Your task to perform on an android device: I'd want to see the Sparx SL-170 Running Shoes for Women details in the Flipkart app.
Image 0: 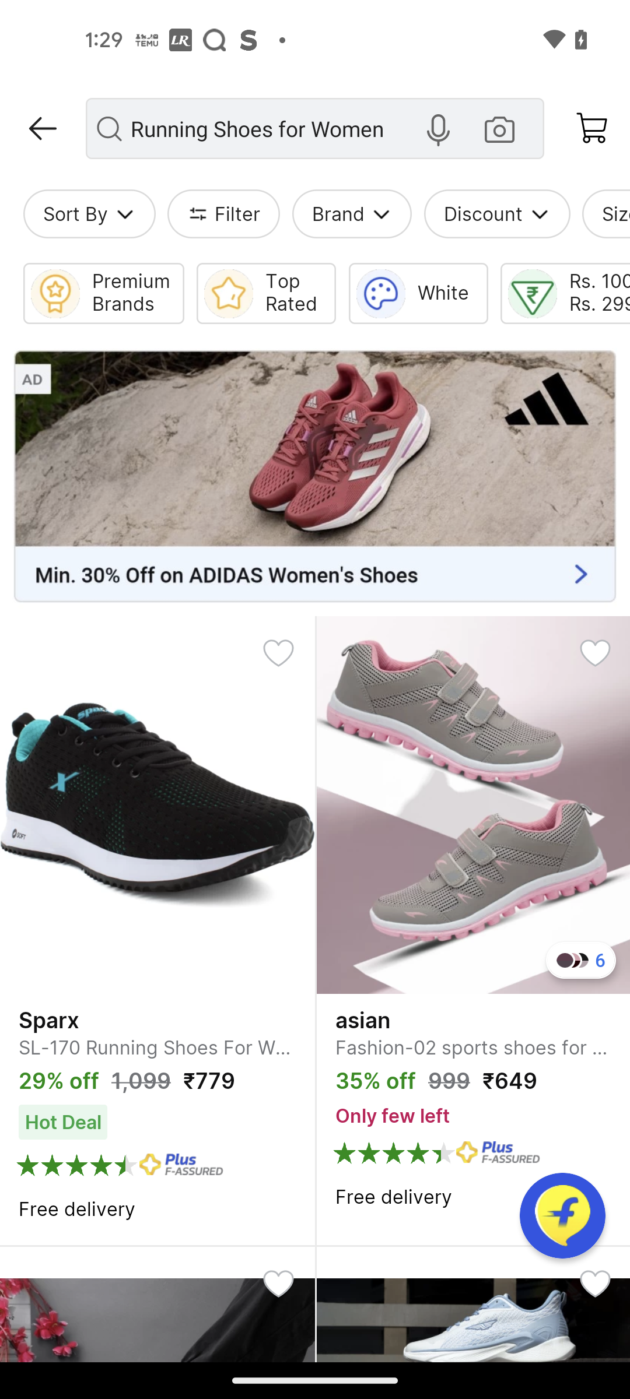
Open the Sparx SL-170 Running Shoes for Women
Step 0: click (97, 875)
Image 1: 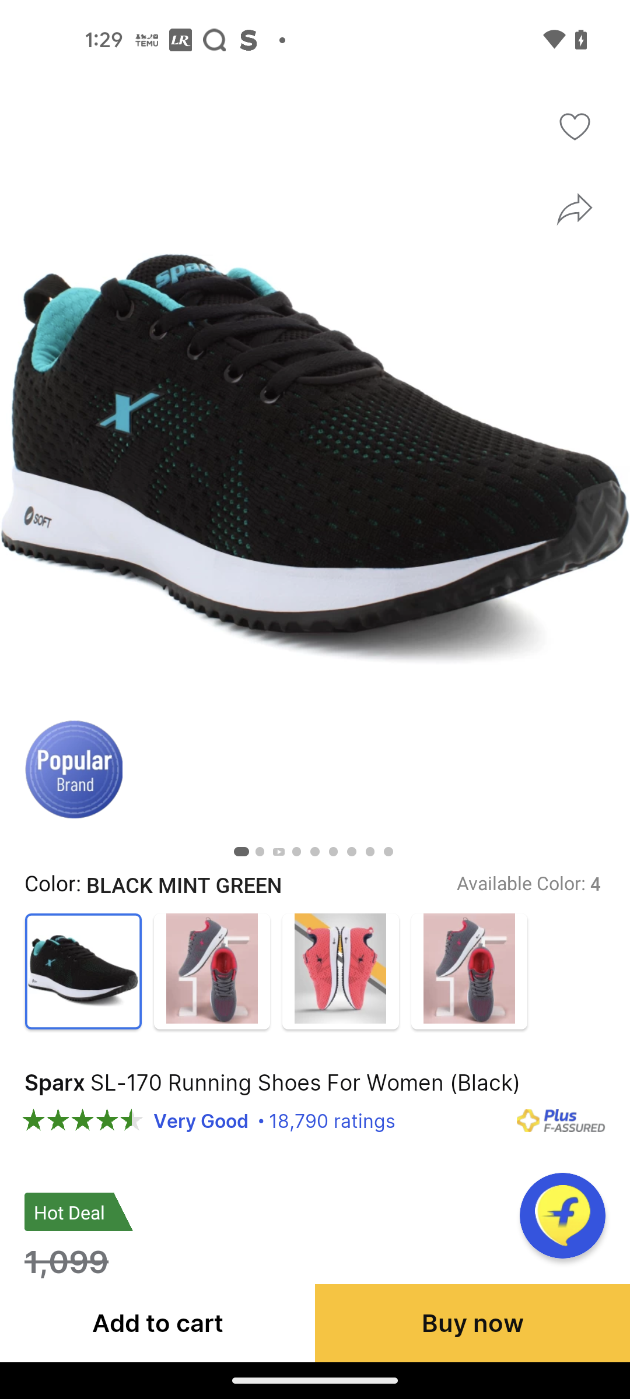
Swipe up to view the product details
Step 1: scroll down
Image 2: 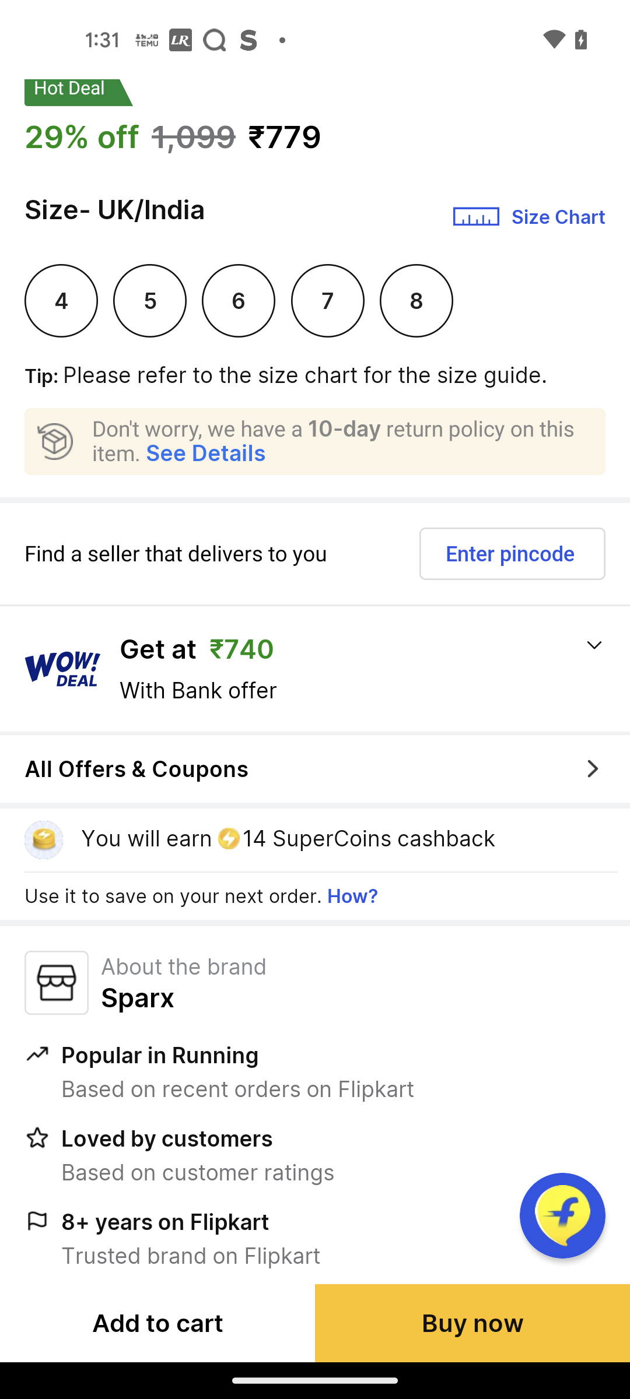
Swipe up to view the product details
Step 2: scroll down
Image 3: 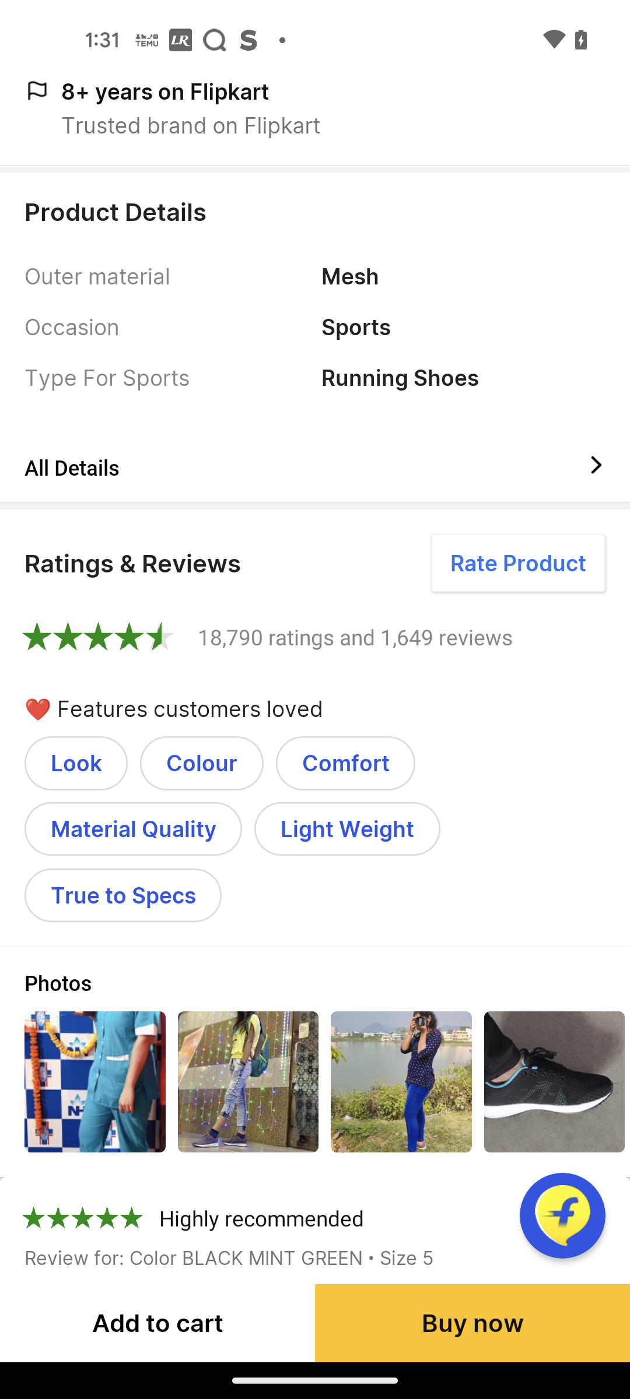
Click on the All Details
Step 3: click (84, 468)